Your task to perform on an android device: While reading the Project Hail Mary book, the small font size was straining my eyes, so I adjusted it using the Everand app.
Image 0: 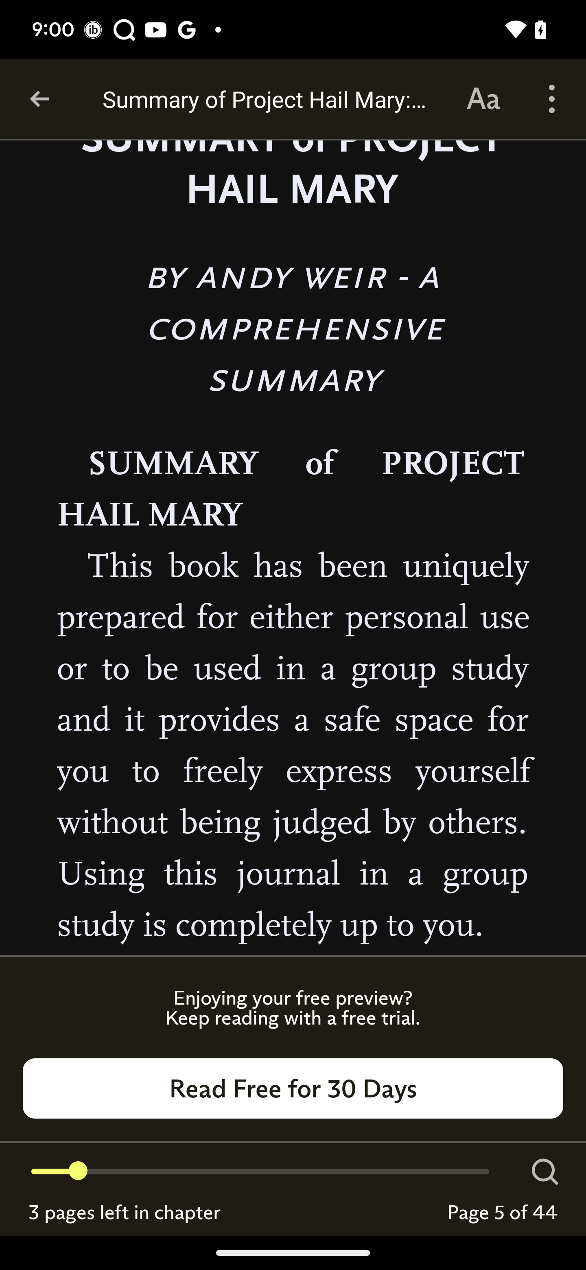
Click on the font button to change the size 
Step 0: click (483, 99)
Image 1: 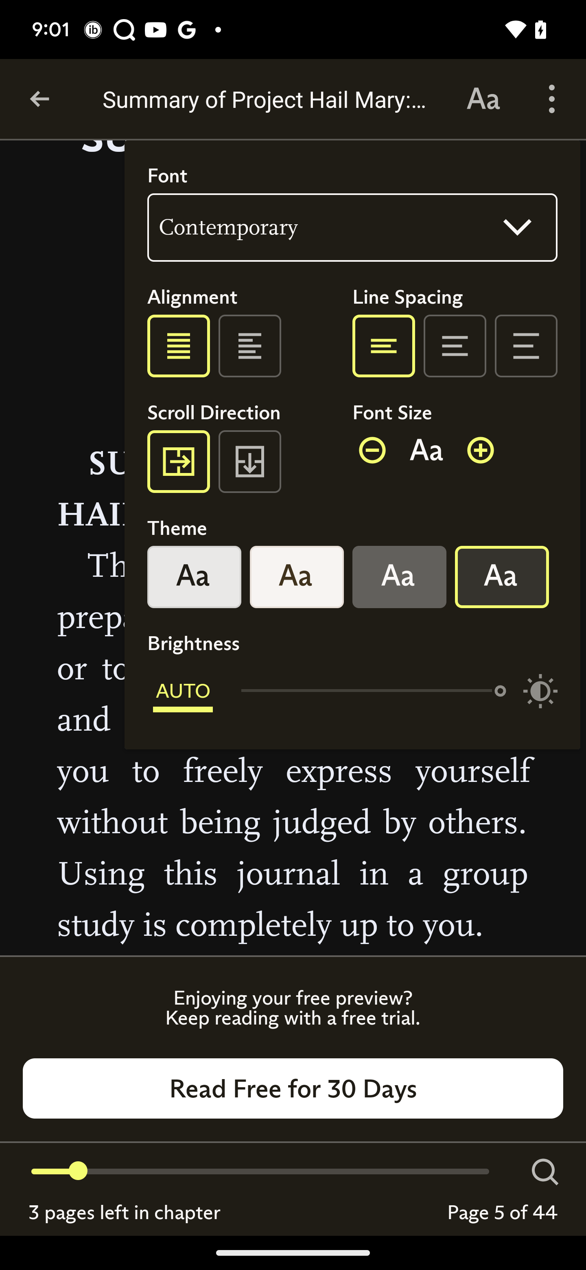
Click the plus icon to increase the font
Step 1: click (481, 450)